Your task to perform on an android device: I will view the weather map for the Knoxville location on the MSN weather app to keep myself updated.
Image 0: 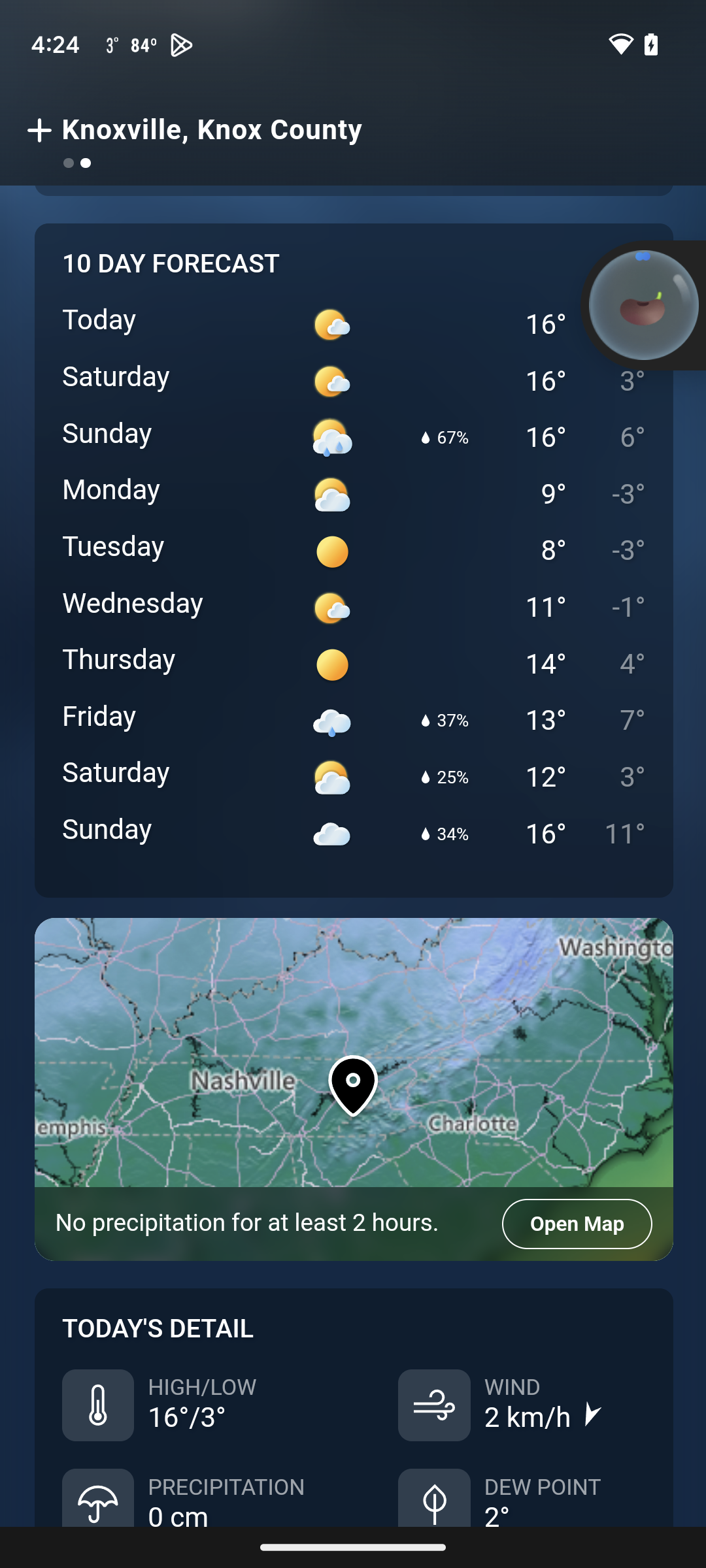
Click on Map to view it
Step 0: click (335, 1057)